Your task to perform on an android device: Since I have some free time, I'm considering making a drawing with the Picsart Al Photo Editor app with a white background.
Image 0: 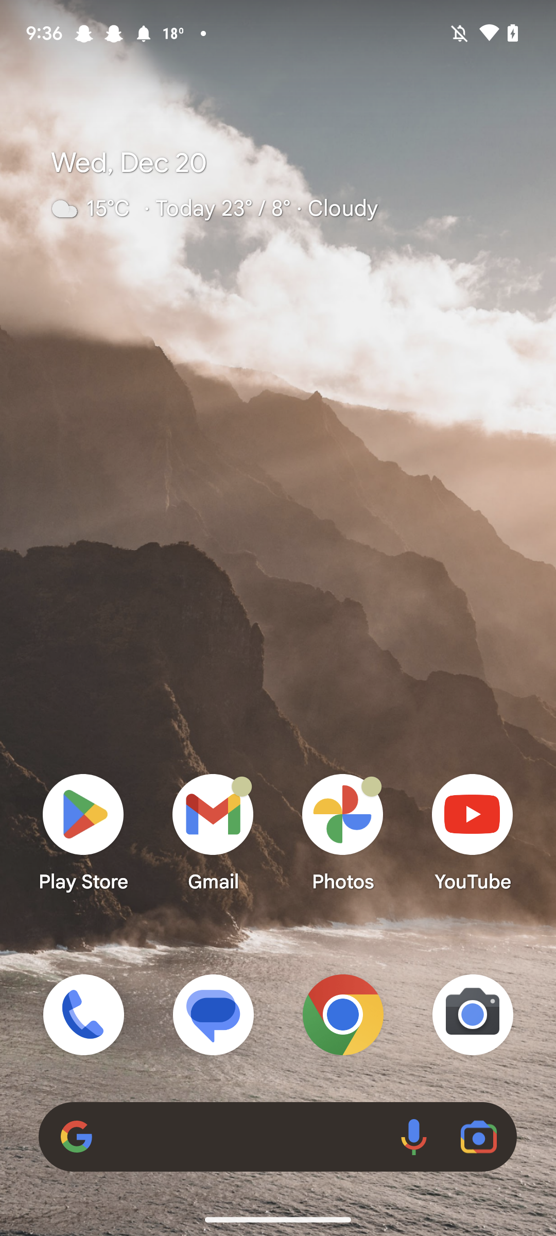
Open Picsart Al Photo Editor app
Step 0: open app "Picsart"
Image 1: 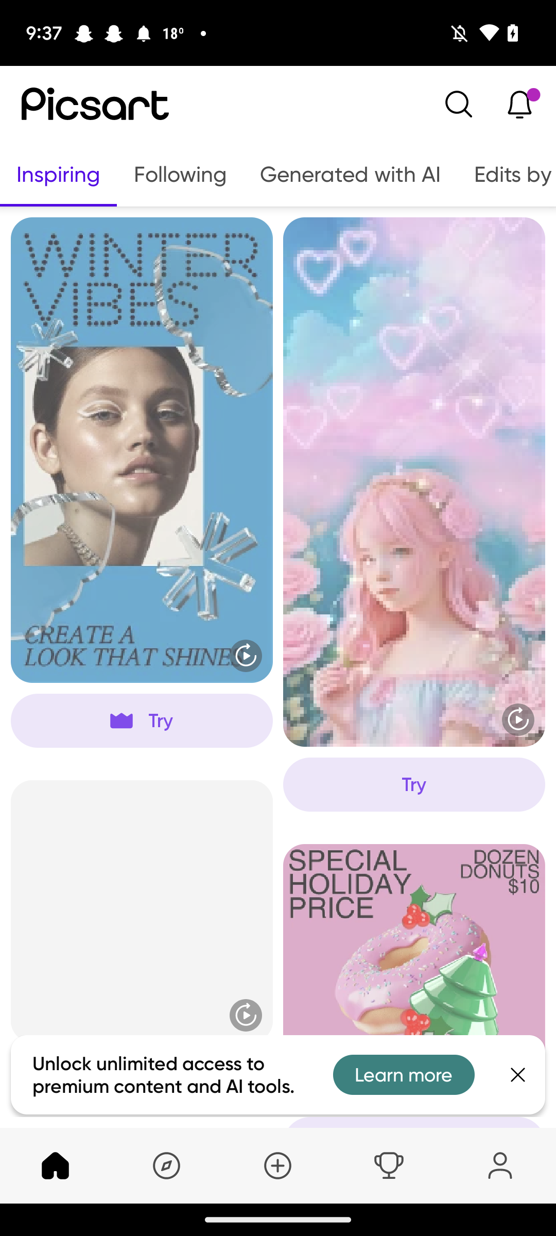
Click on Plus icon
Step 1: click (274, 1165)
Image 2: 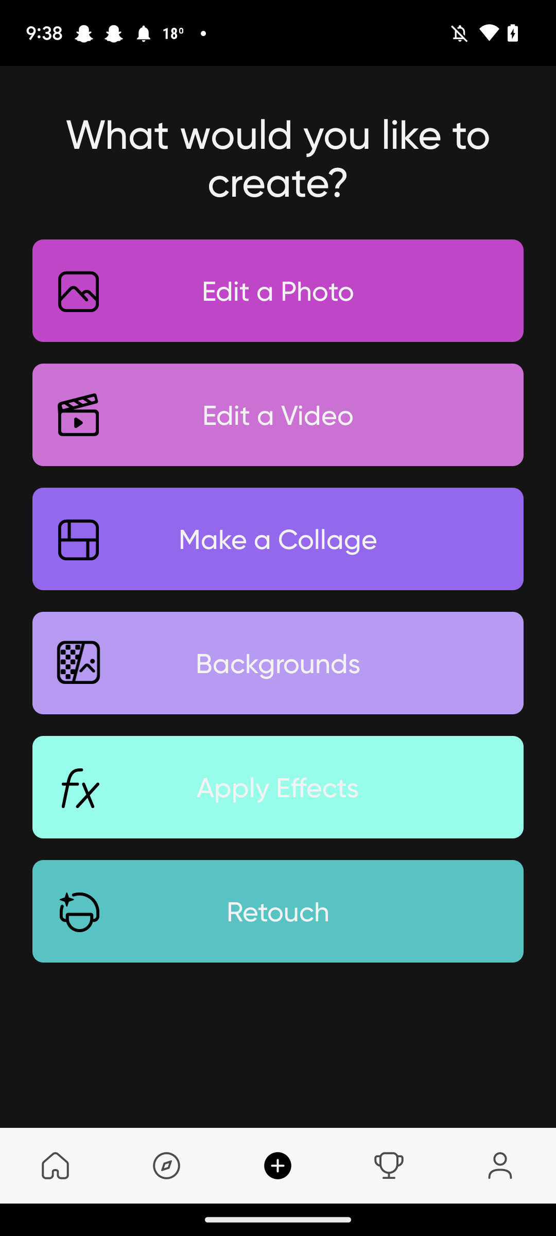
Click on the Backgrounds
Step 2: click (362, 665)